Your task to perform on an android device: On the Flipkart app, add the product New ADIDAS shoes for women in size 9 to my cart.
Image 0: 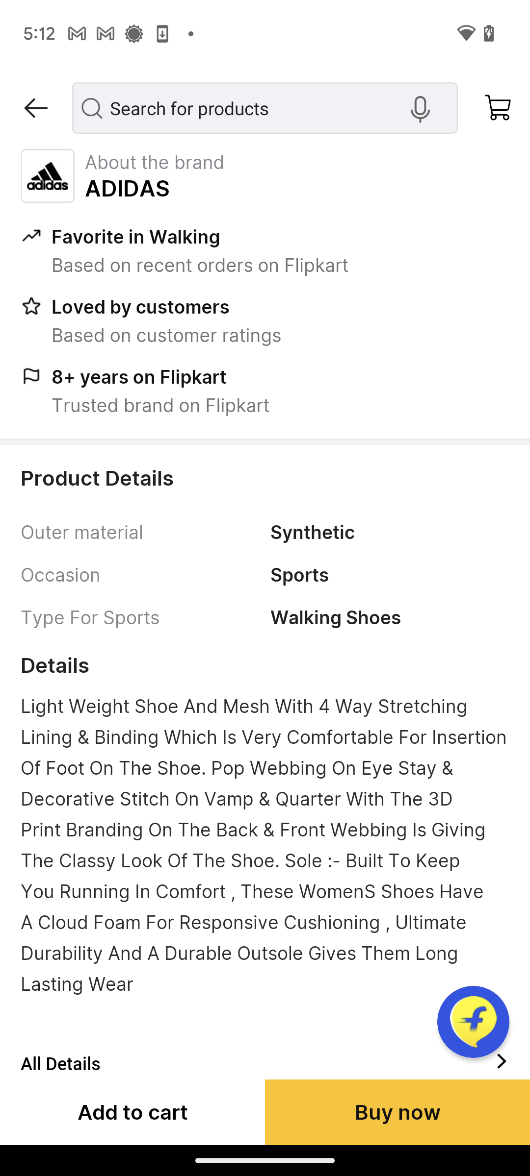
At the bottom-left of the screen, click on the Add to Cart tab.
Step 0: click (132, 1112)
Image 1: 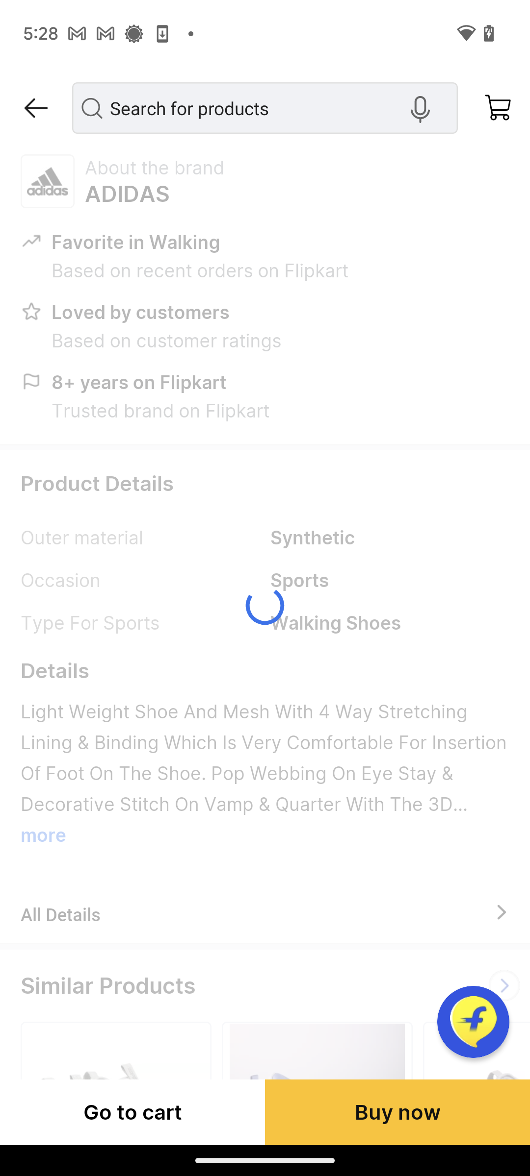
At the bottom-left of the screen, click on the Add to Cart tab.
Step 1: wait